Your task to perform on an android device: I want to get the care tips for the Golden pothos. Look for the care tips in the PlantCam app.
Image 1: 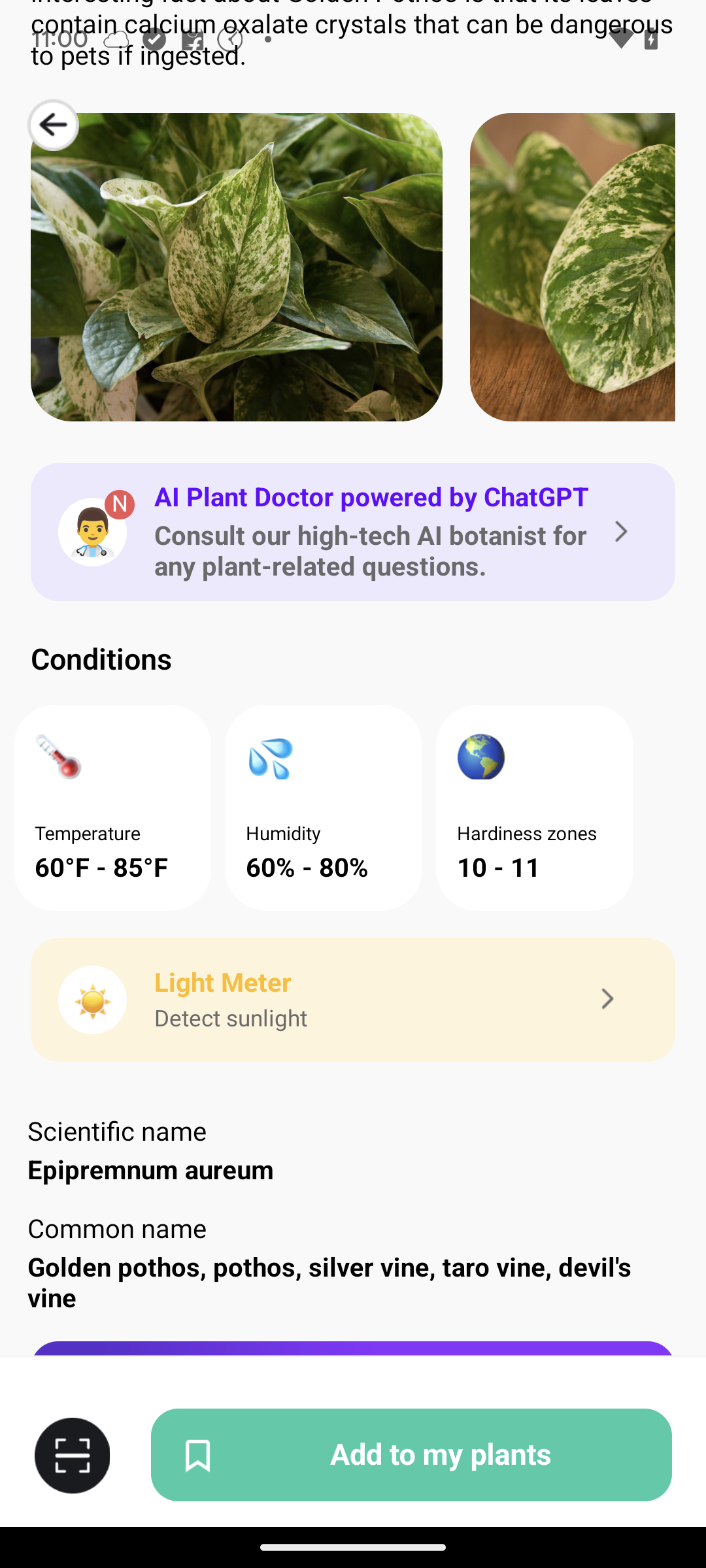
Swipe down to view the care tips.
Step 1: wait
Image 2: 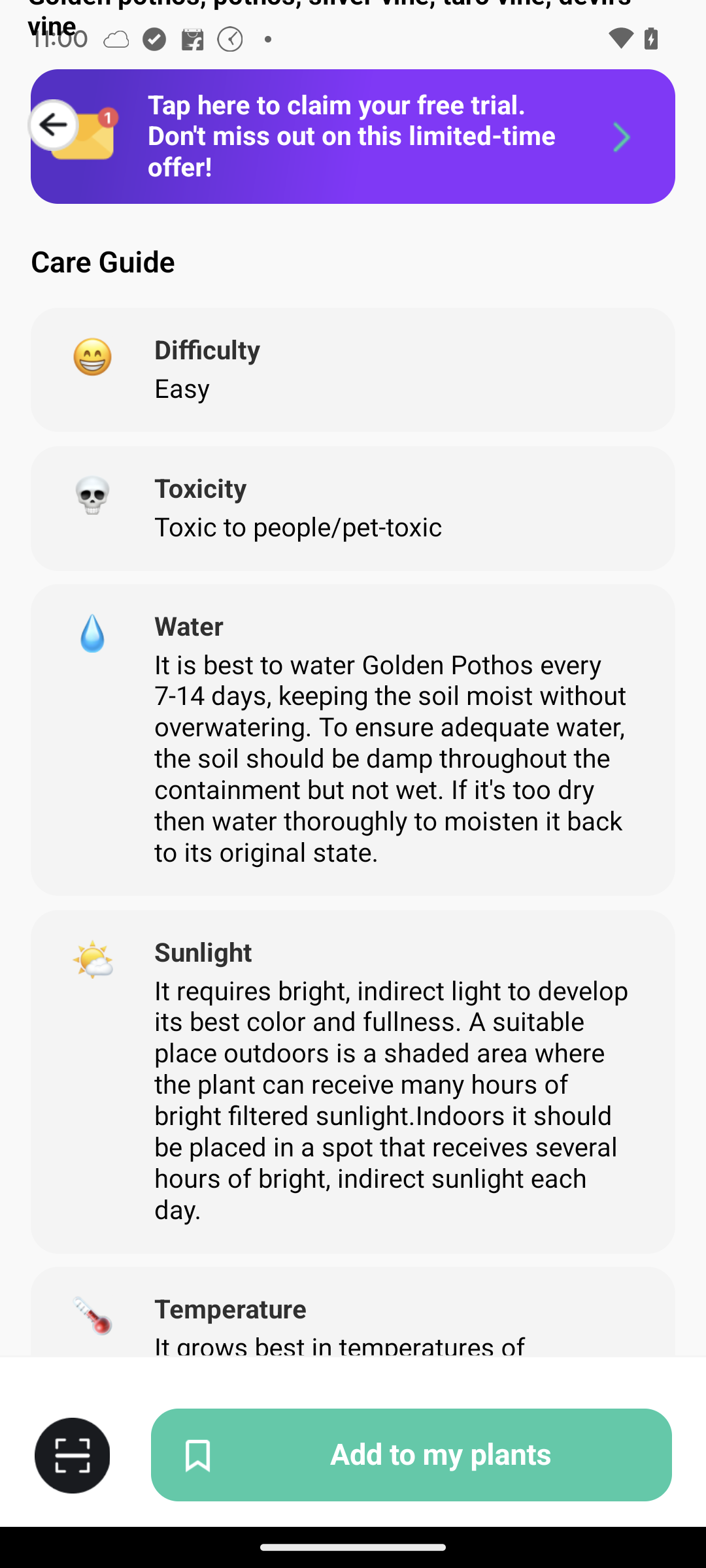
Swipe down again to view the entire care guide.
Step 2: scroll down